Your task to perform on an android device: I want to buy new Hiking Shoes because I will be hiking next week and my current ones are useless. In the Amazon app, look for hiking boots.
Image 0: 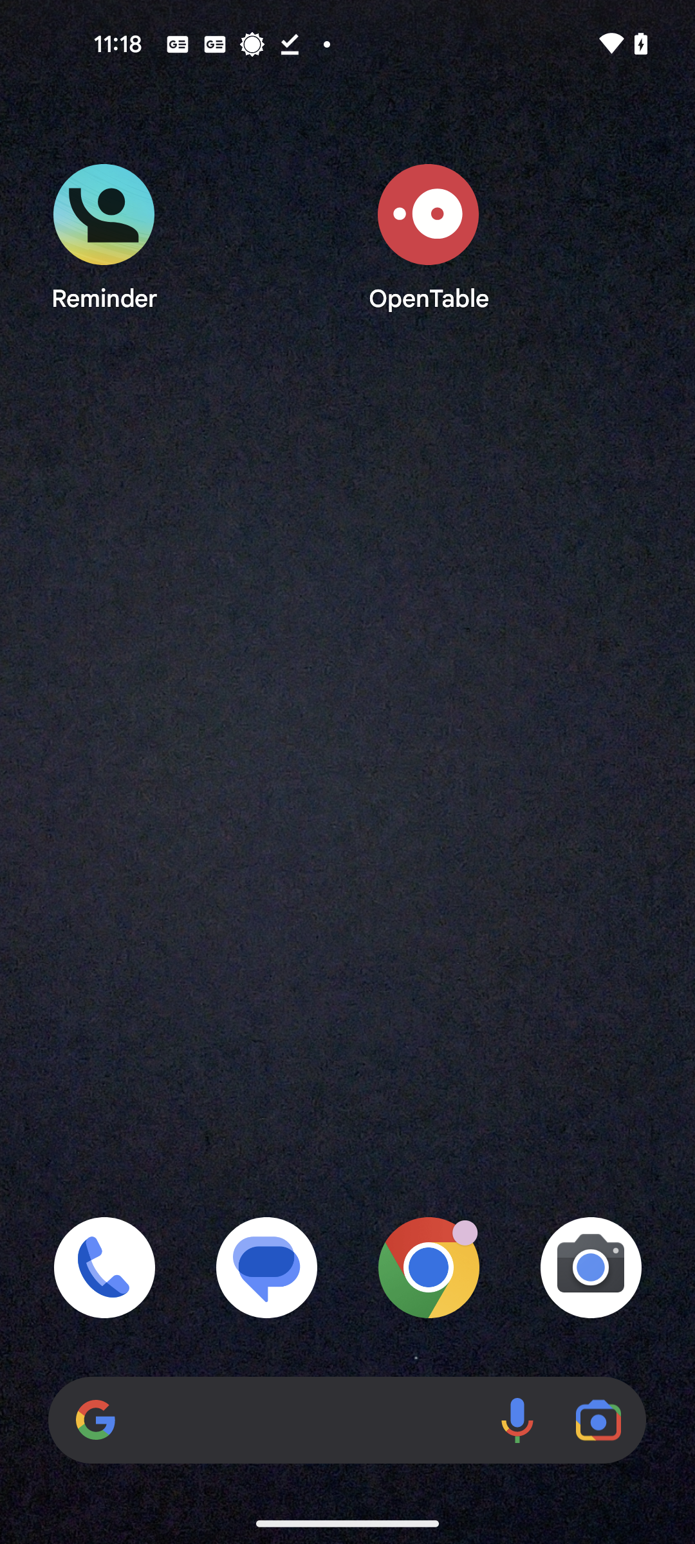
Open the Amazon app
Step 0: open app "Amazon"
Image 1: 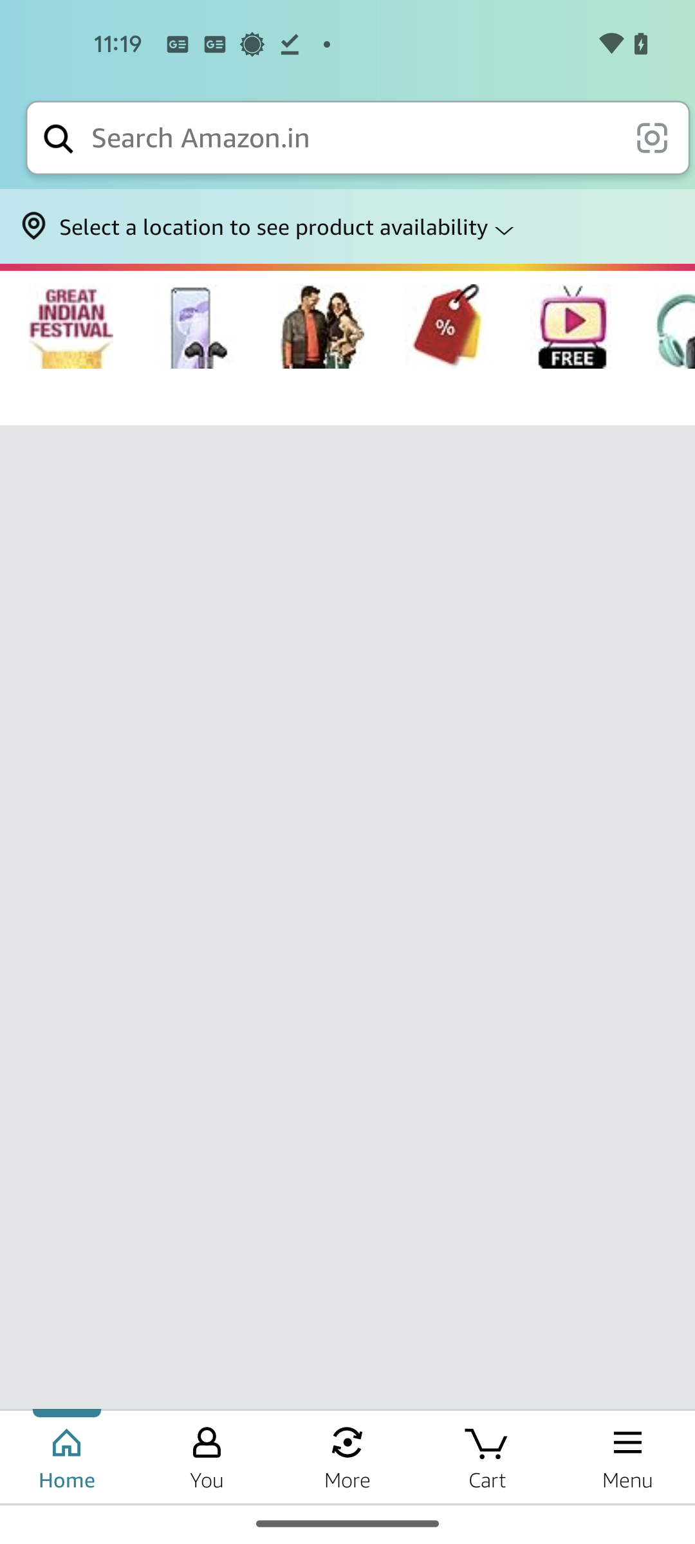
Go to the search bar at the top of the screen
Step 1: click (353, 138)
Image 2: 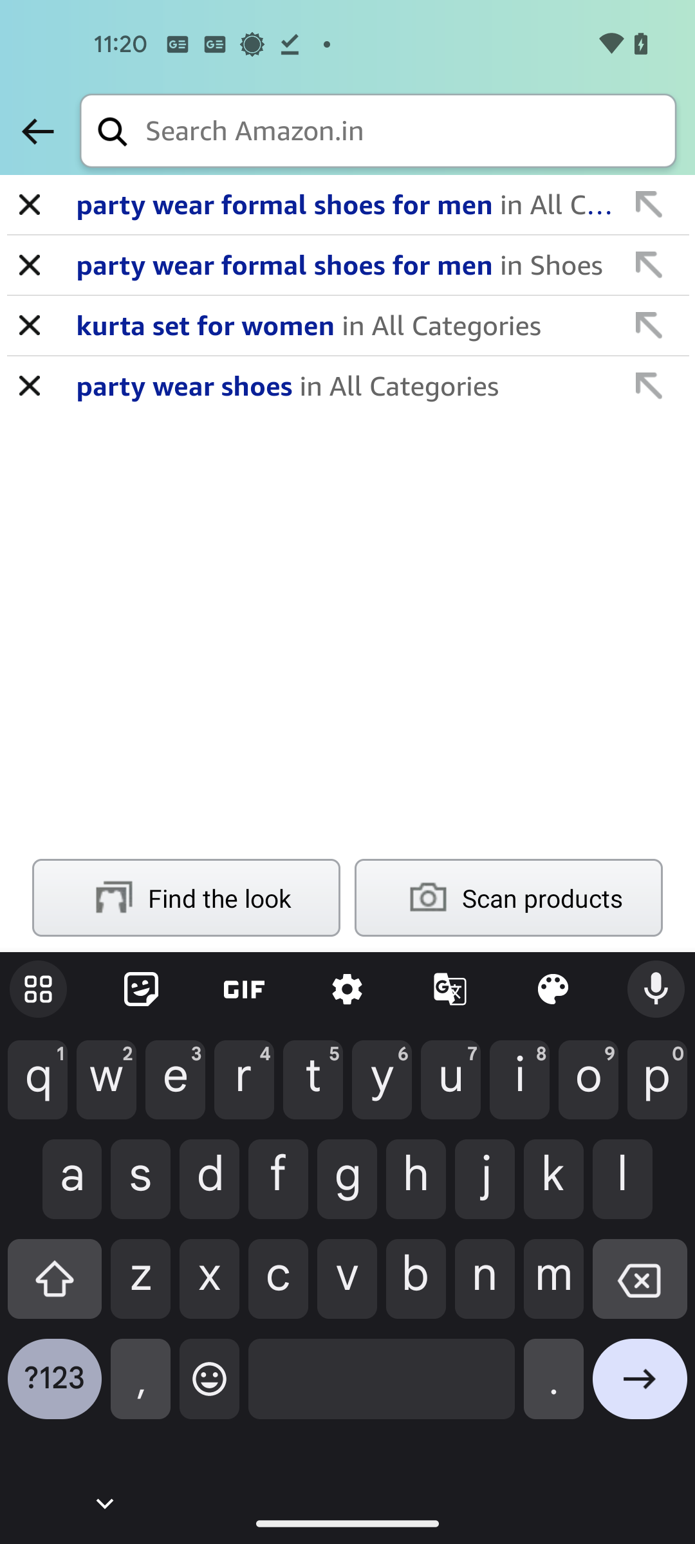
Type hiking shoes in the search bar
Step 2: type "hiking shoes"
Image 3: 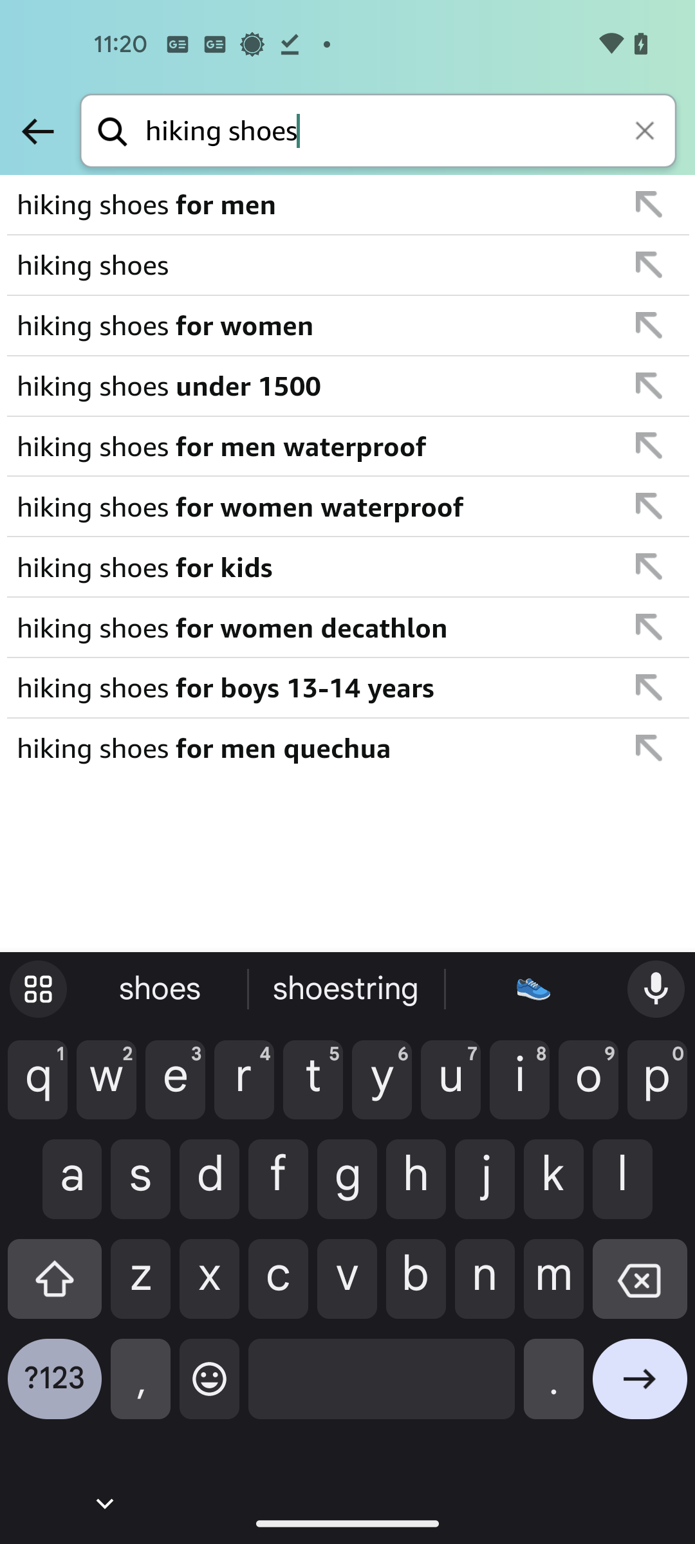
Click on the first result from suggestions
Step 3: click (308, 205)
Image 4: 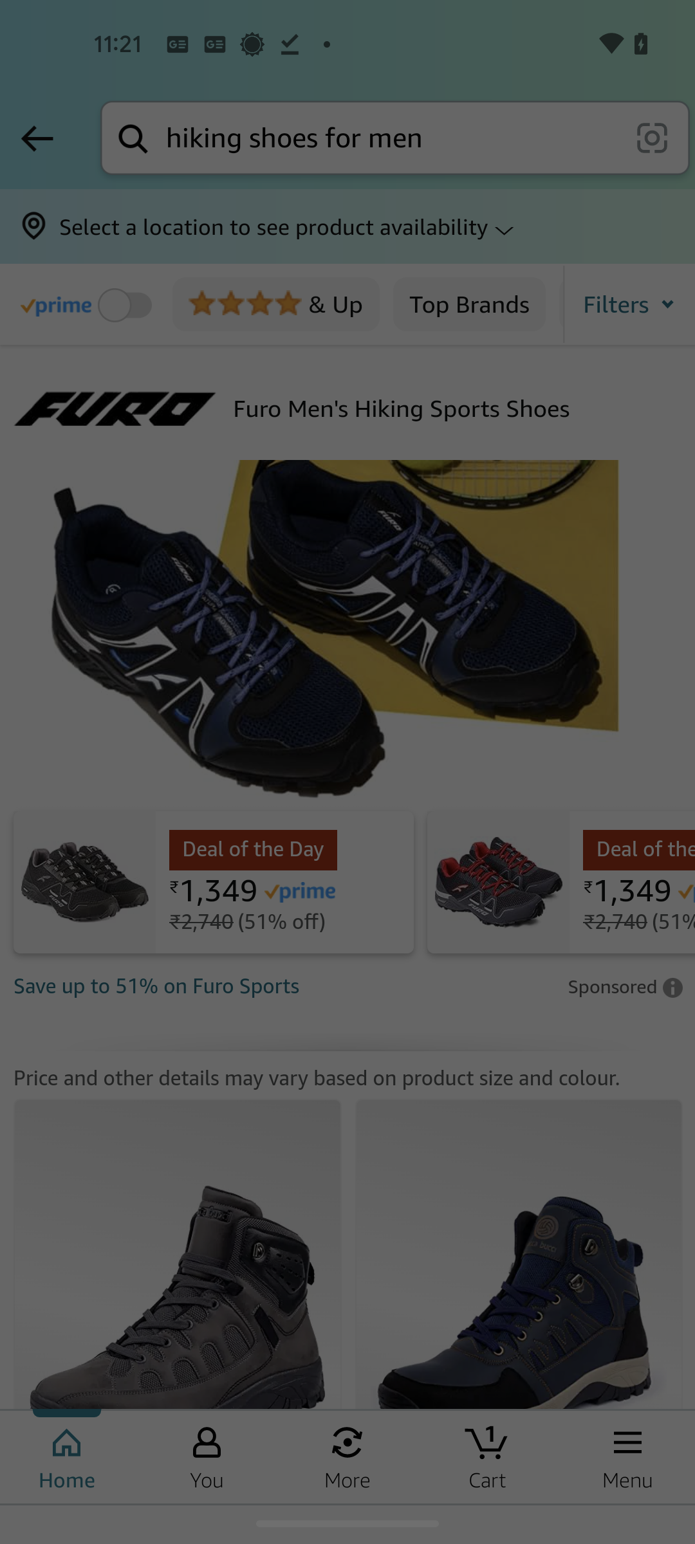
Click on the first result from suggestions
Step 4: wait
Image 5: 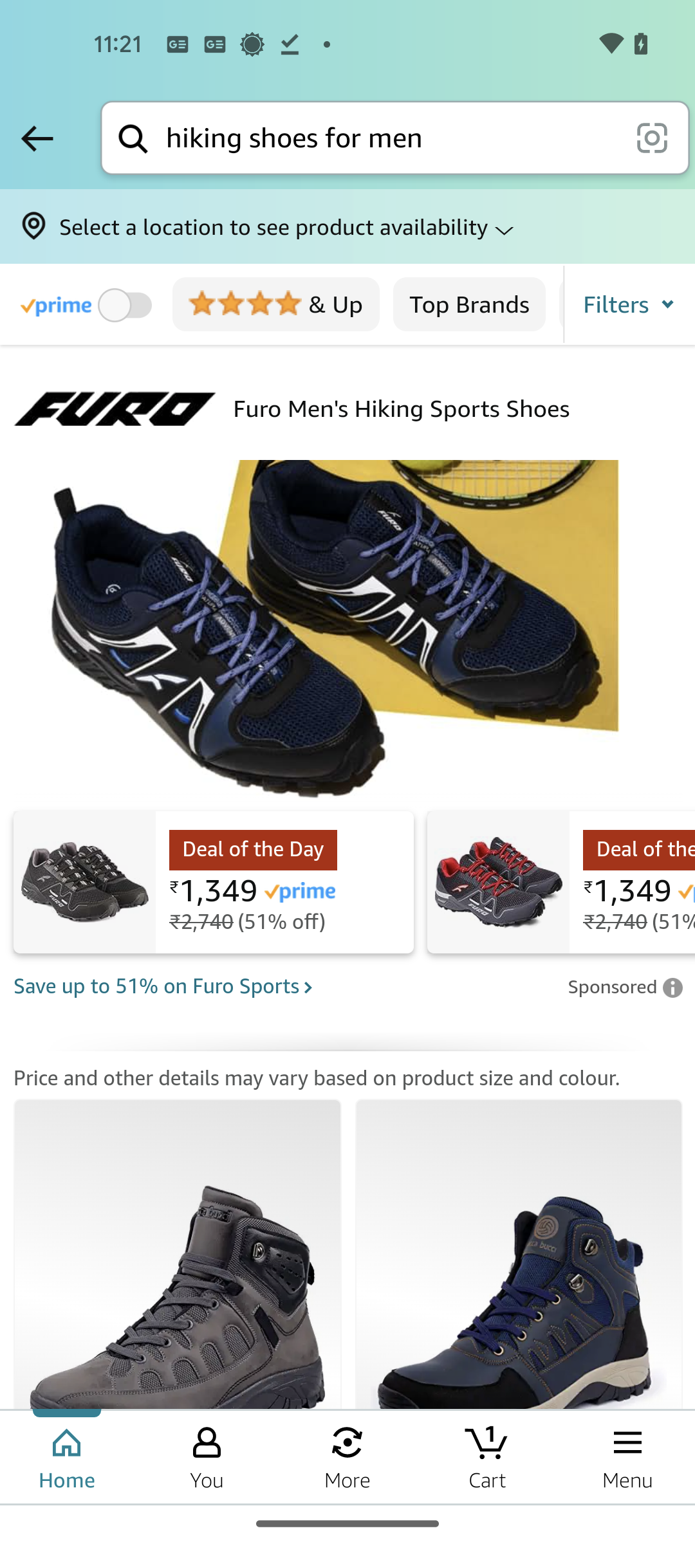
Scroll up 
Step 5: scroll down